Your task to perform on an android device: Search & review the directions to the big tree cafe then turn on the Public Transit mode and start the navigation
Image 2: 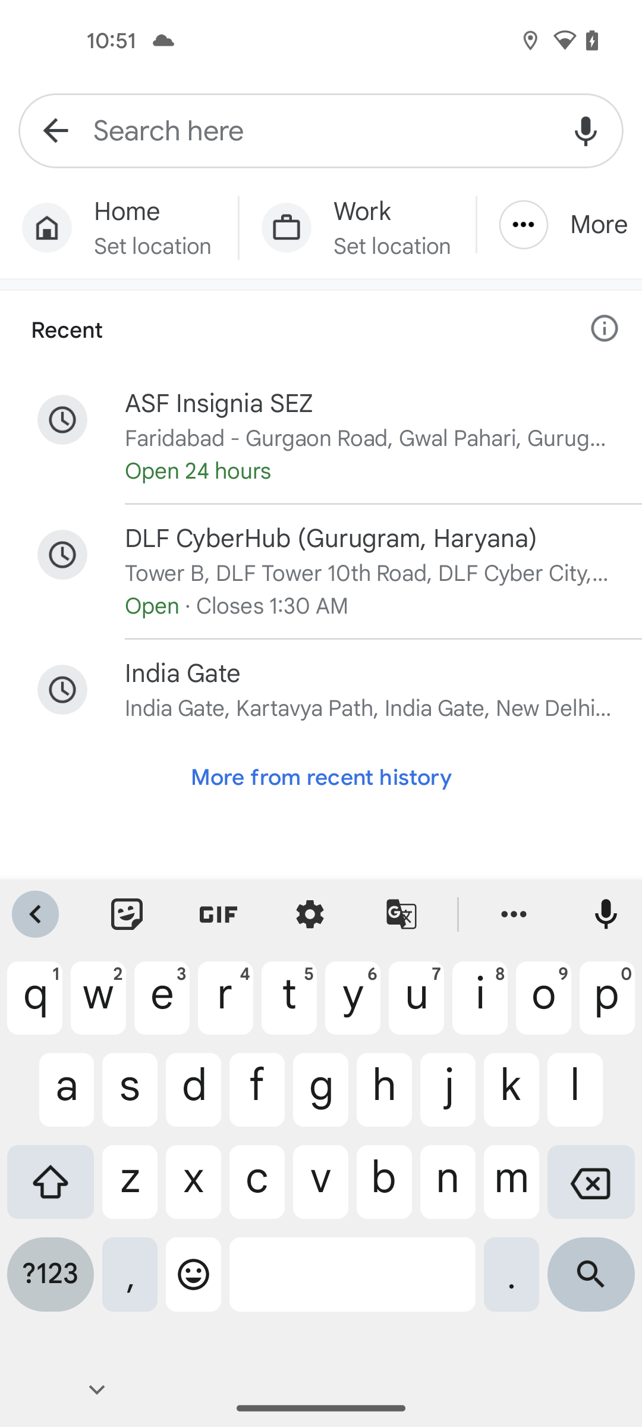
enter the search location the big tree cafe
Step 2: type "the big tree cafe"
Image 3: 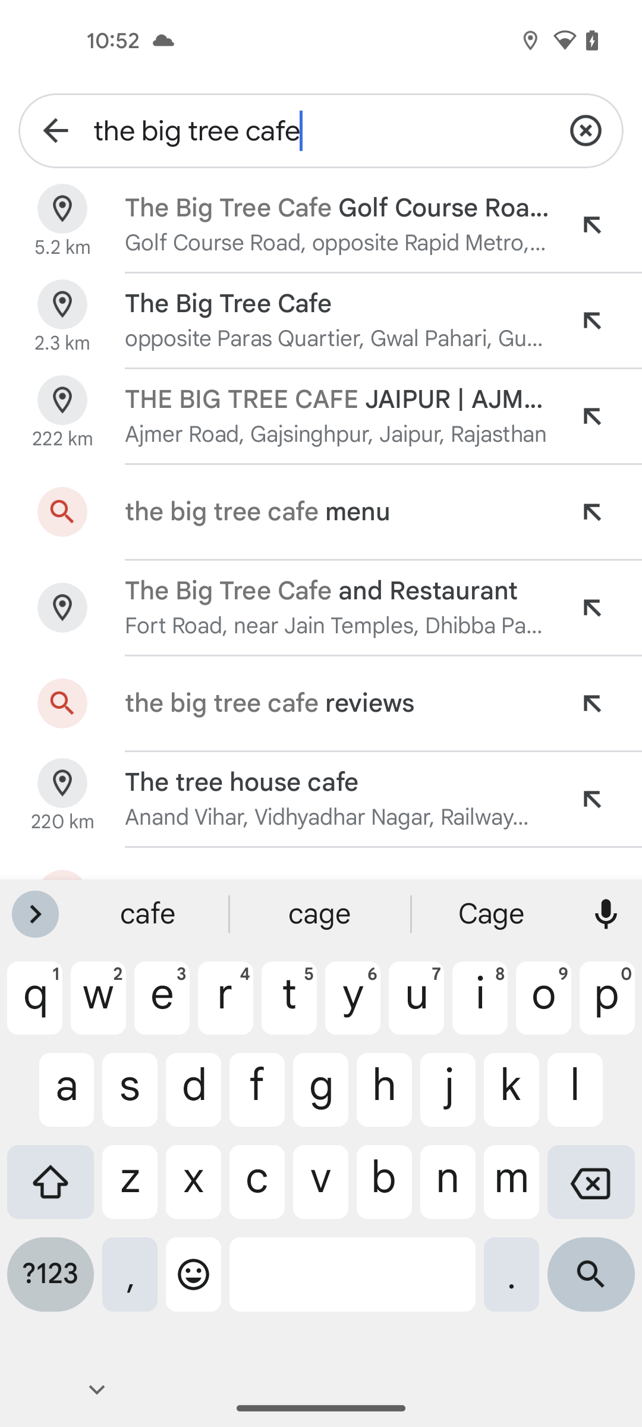
click on the search icon at the bottom right corner of the screen
Step 3: click (591, 1283)
Image 4: 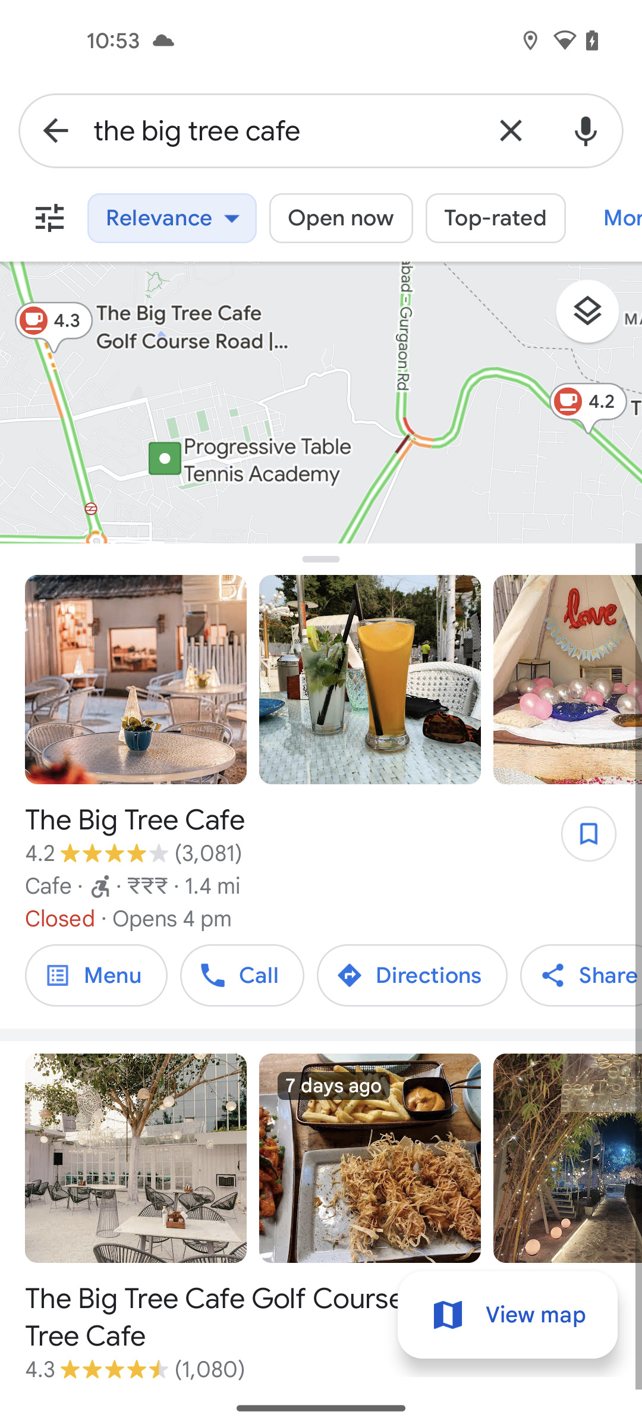
click on the Directions button
Step 4: click (412, 975)
Image 5: 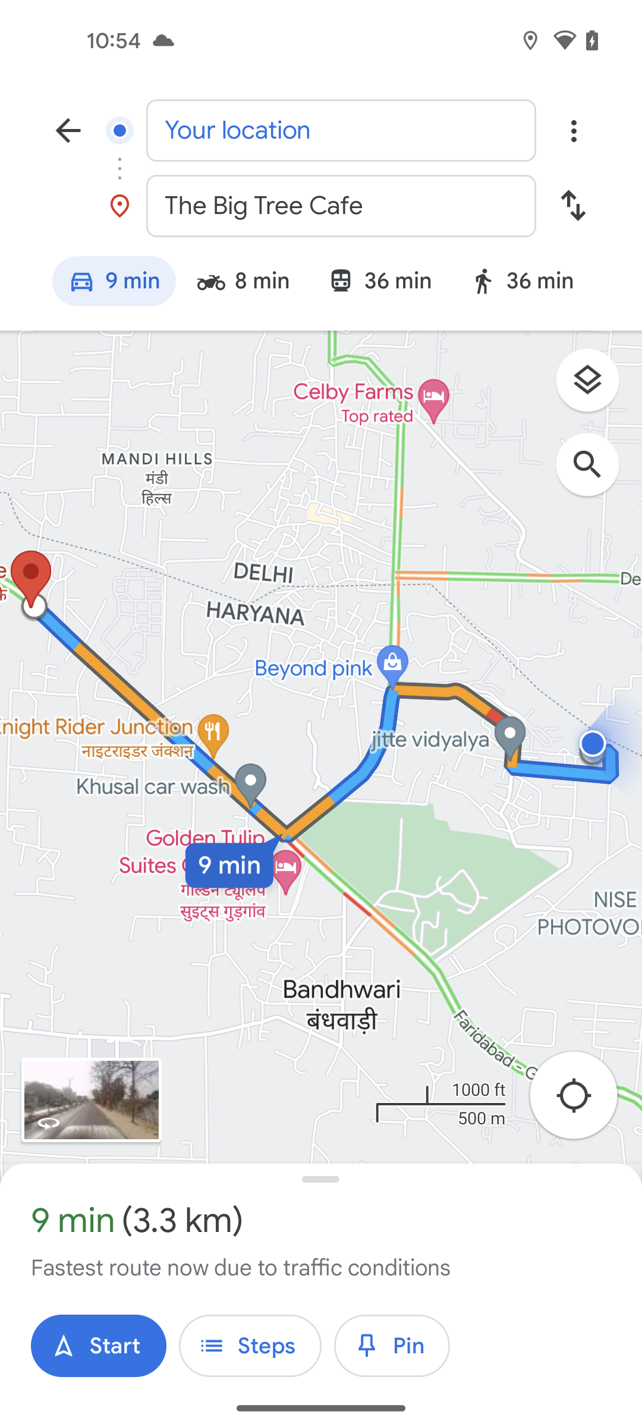
click on layer icon
Step 5: click (596, 386)
Image 6: 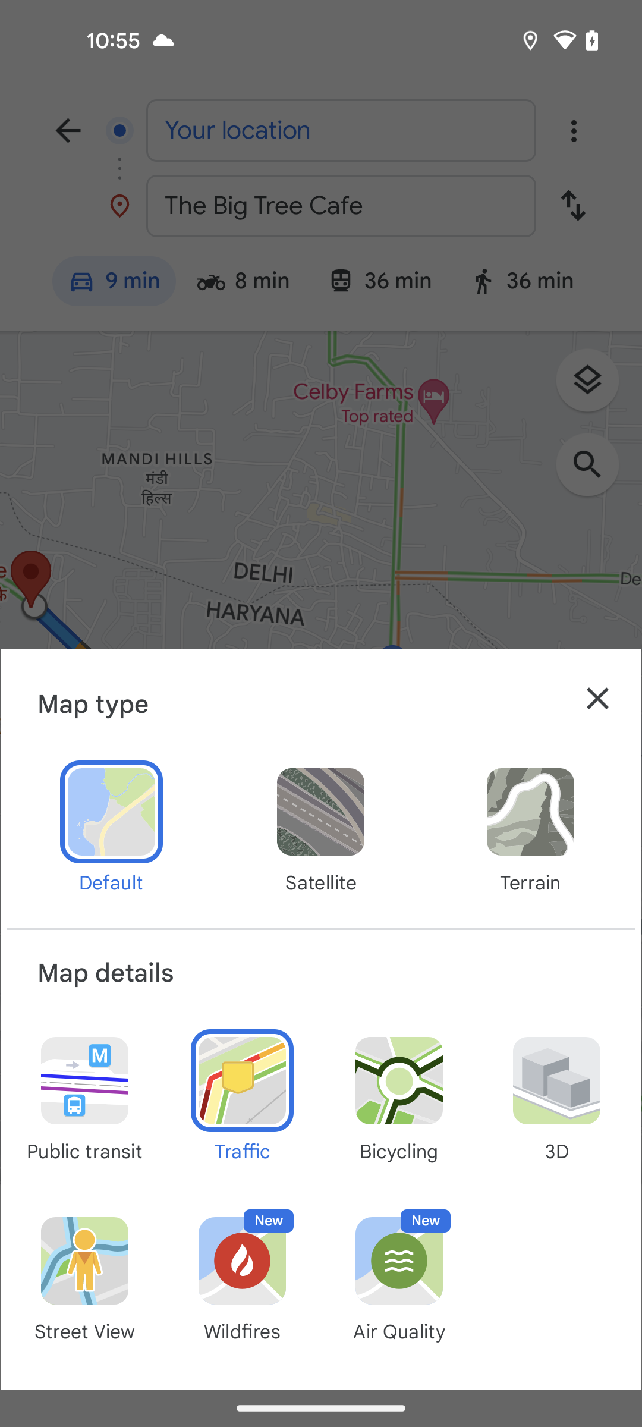
select Public transit under map details
Step 6: click (84, 1098)
Image 7: 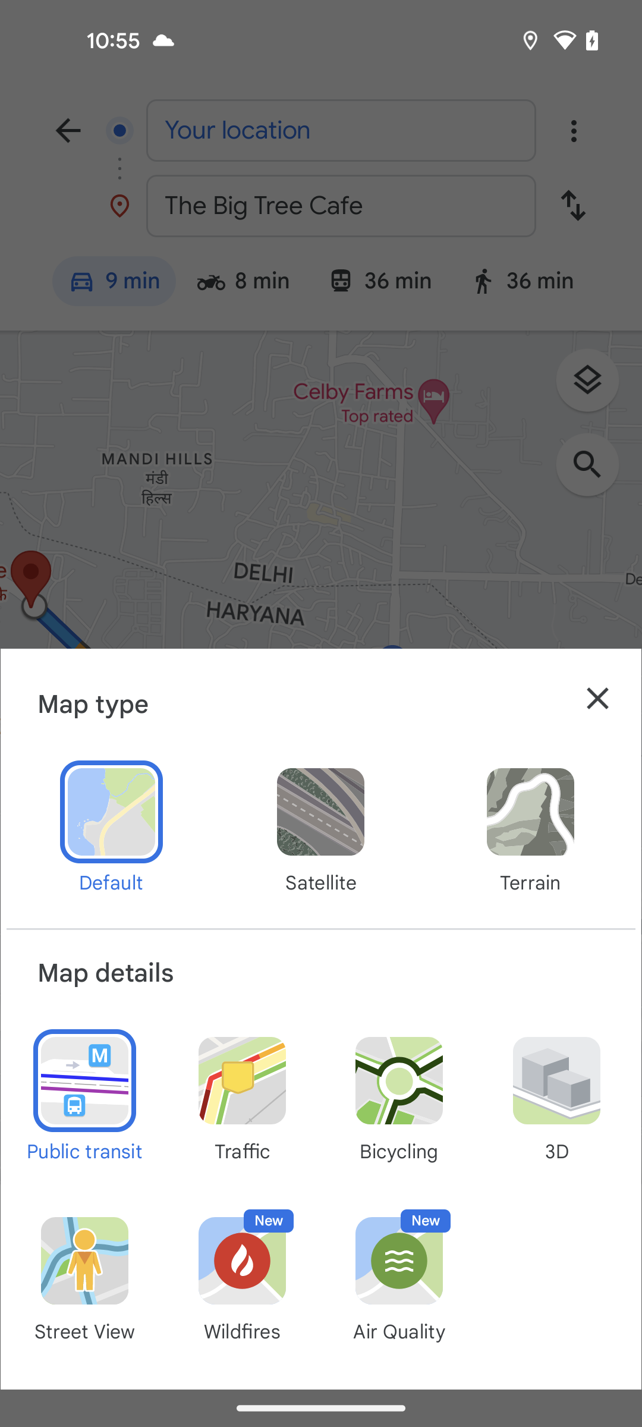
close the drawer
Step 7: click (597, 698)